Your task to perform on an android device: I want to change the theme of the Yerma book to the pink theme in the Moon + Reader app.
Image 0: 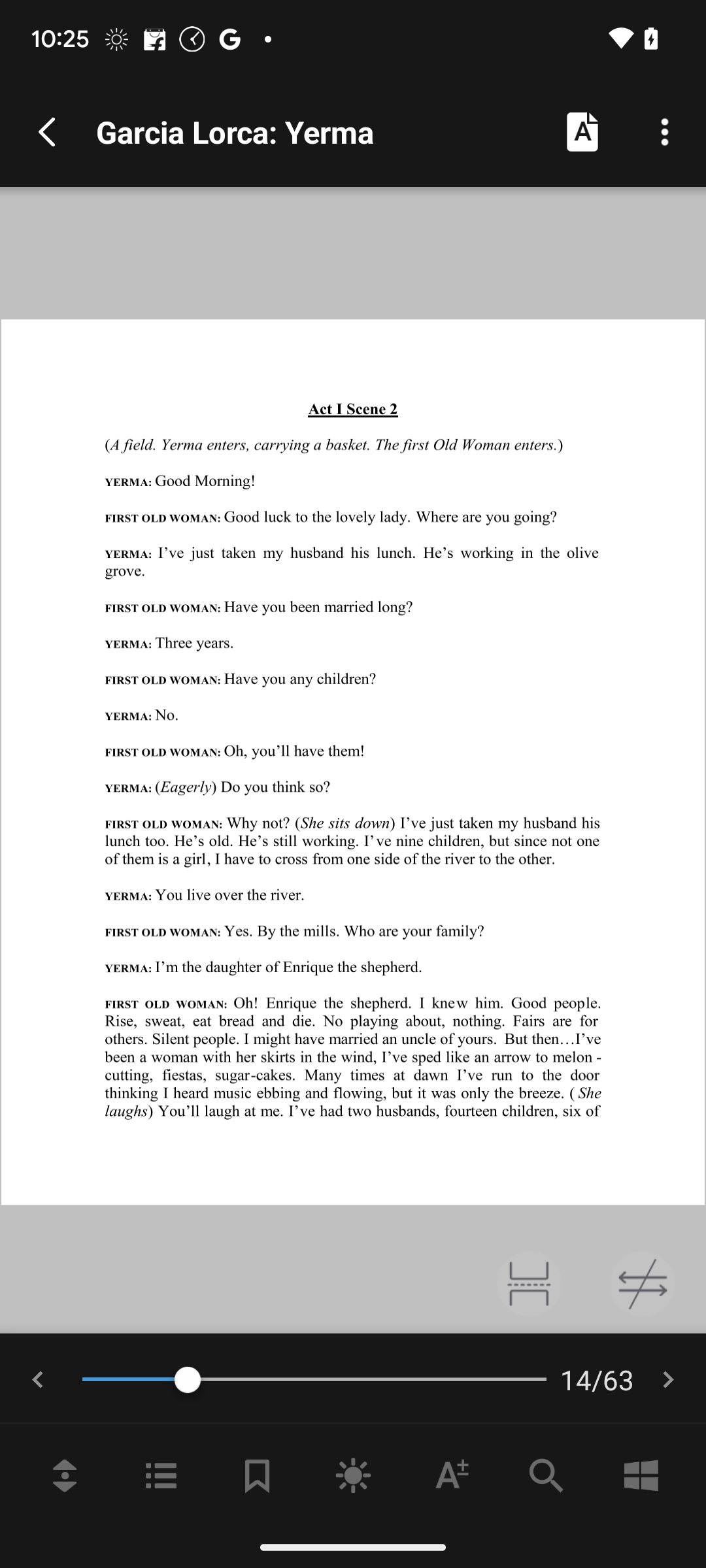
Click on the window icon at the bottom right.
Step 0: click (641, 1475)